Your task to perform on an android device: I want to explore my cart to know what type of products saved in my cart, so explore my cart in the Flipkart app
Image 0: 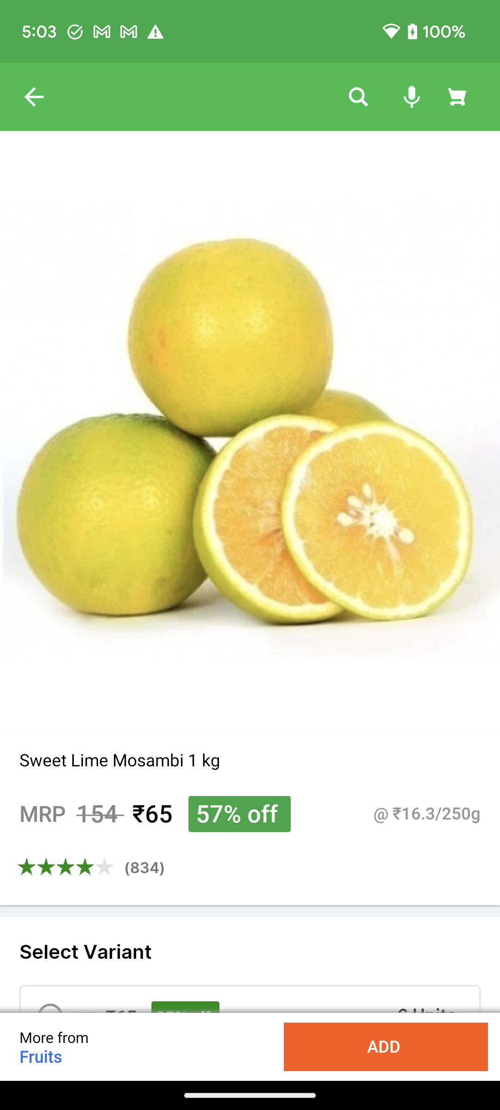
Click on the cart icon at the top right corner of the screen to explore my cart.
Step 0: click (464, 97)